Your task to perform on an android device: I want to remove Magic Movement car from my shopping cart.
Image 0: 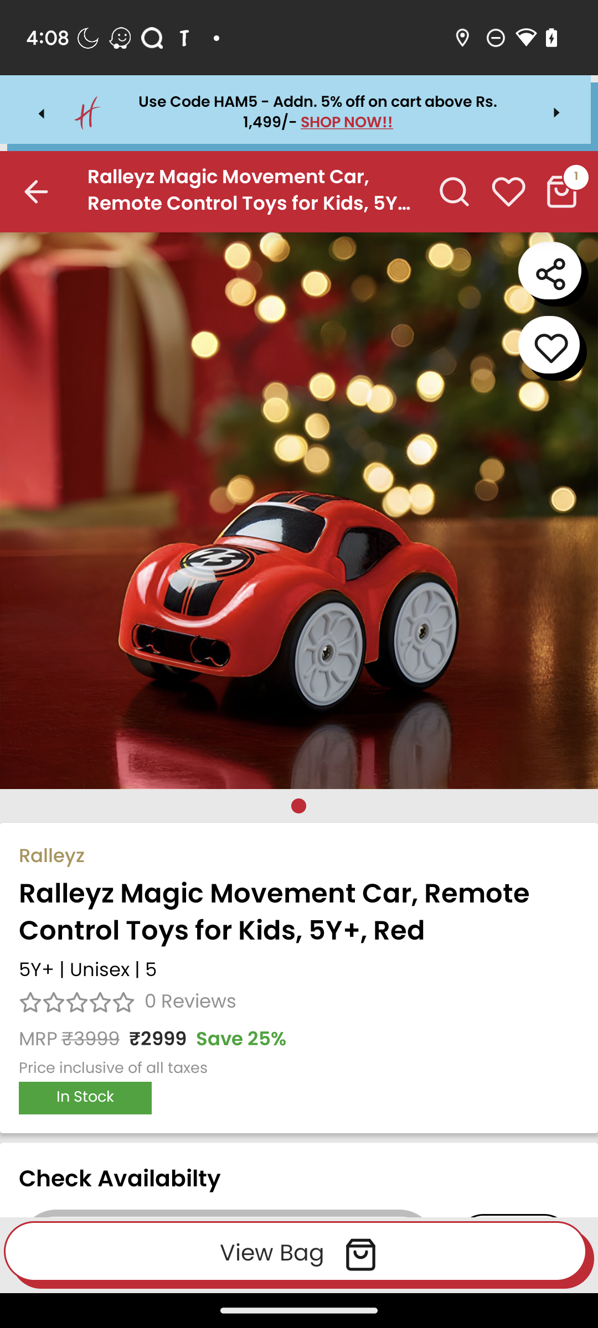
Click on the View Bag button.
Step 0: click (272, 1254)
Image 1: 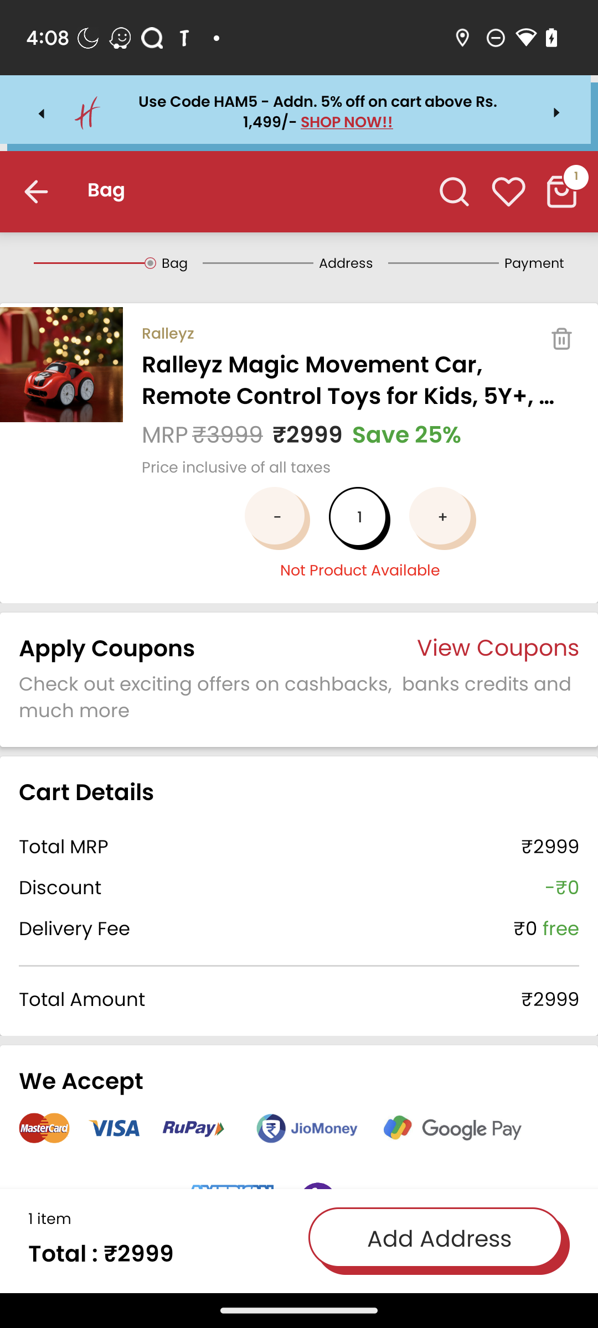
Click on the bin icon.
Step 1: click (561, 339)